Your task to perform on an android device: Export the reminder to the Drive .
Image 0: 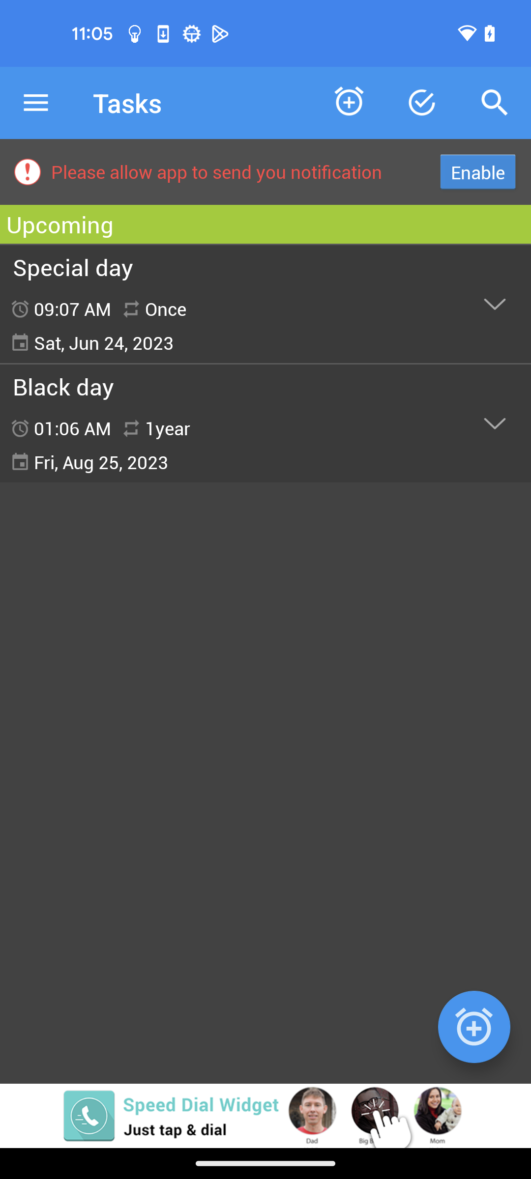
Go to the three bar menu button at the top right corner
Step 0: click (36, 103)
Image 1: 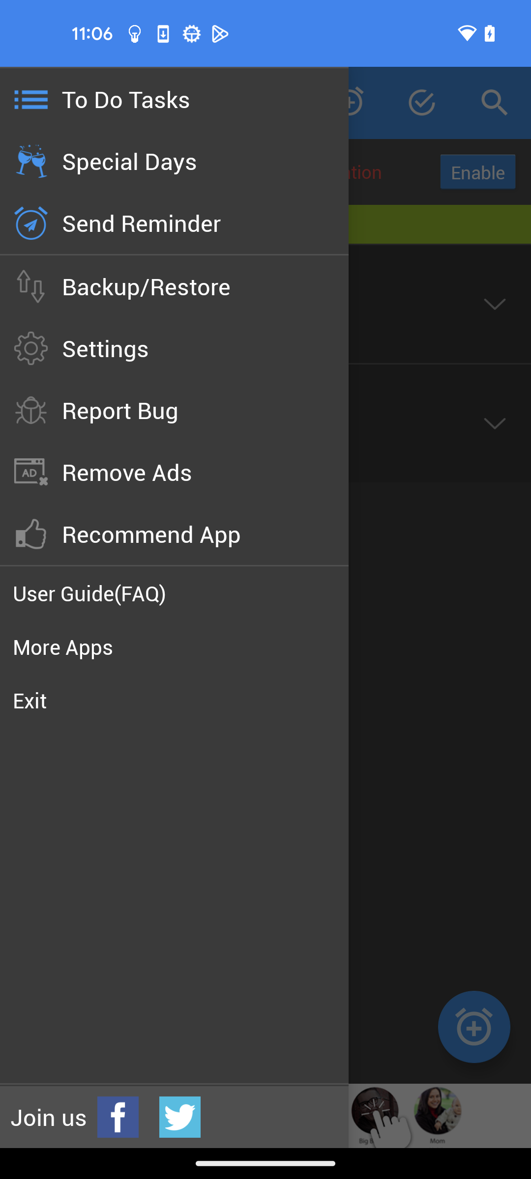
Click on the Backup/Restore option
Step 1: click (174, 286)
Image 2: 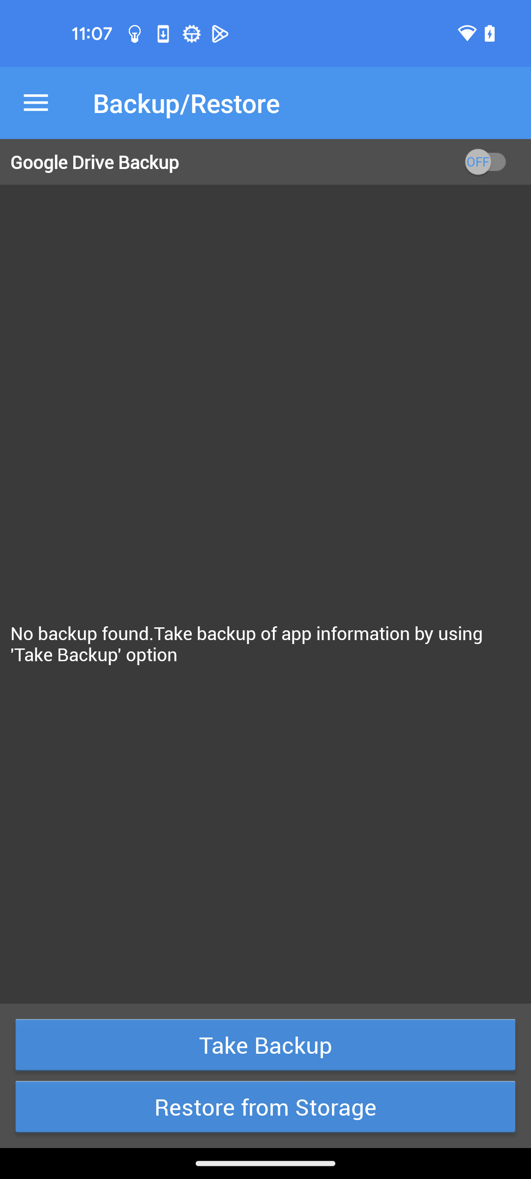
Turn on the Google Drive Backup option
Step 2: click (265, 162)
Image 3: 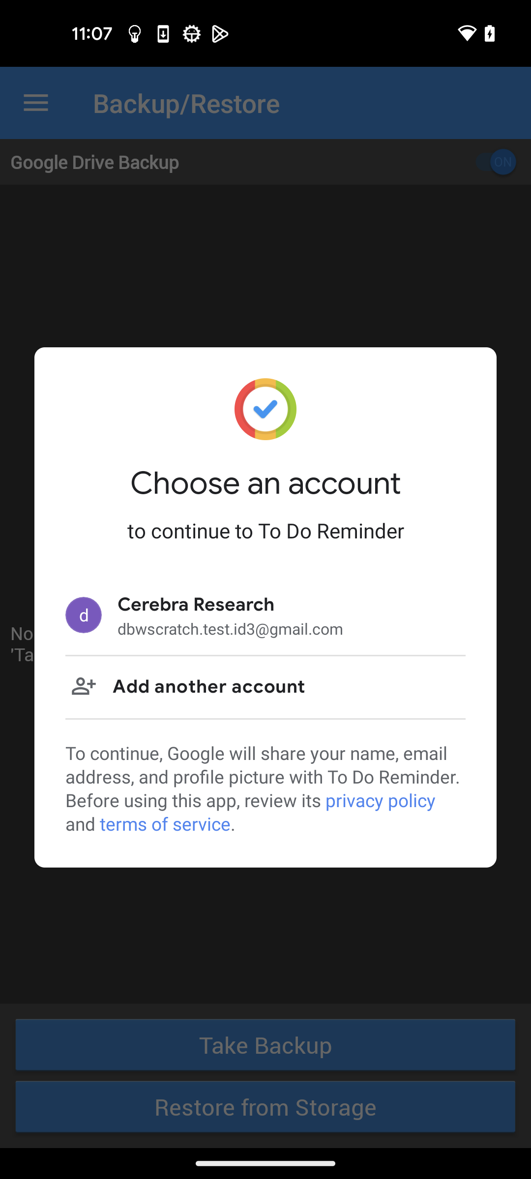
Select the default mail address
Step 3: click (291, 615)
Image 4: 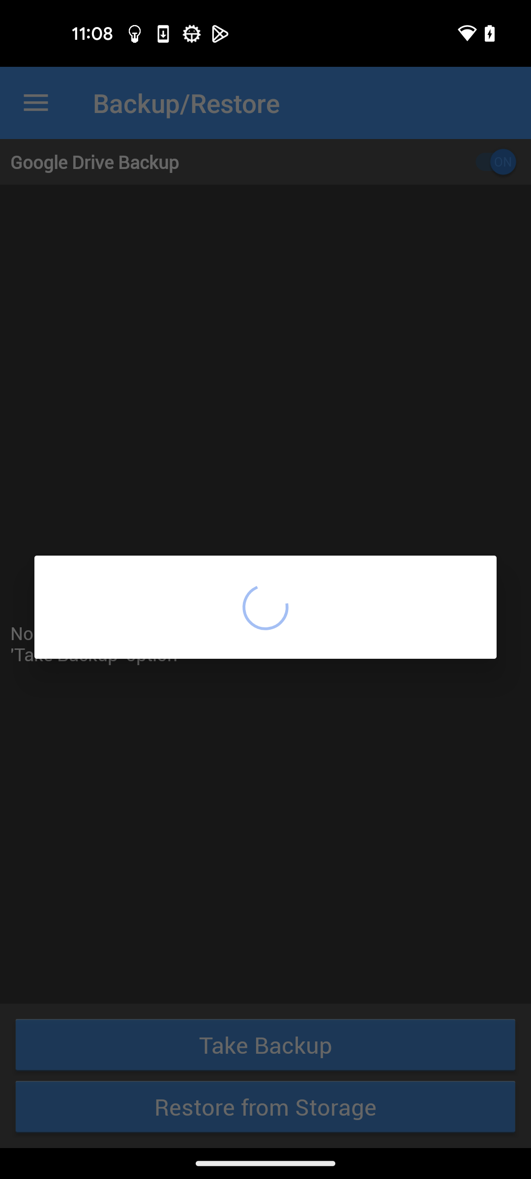
Select the default mail address
Step 4: wait
Image 5: 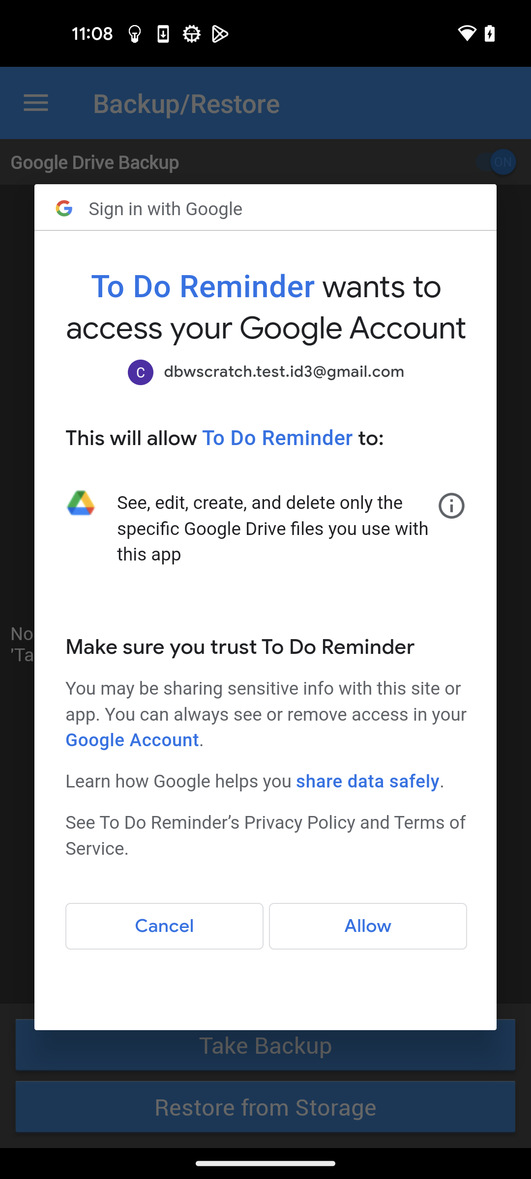
Allow the access request
Step 5: click (339, 936)
Image 6: 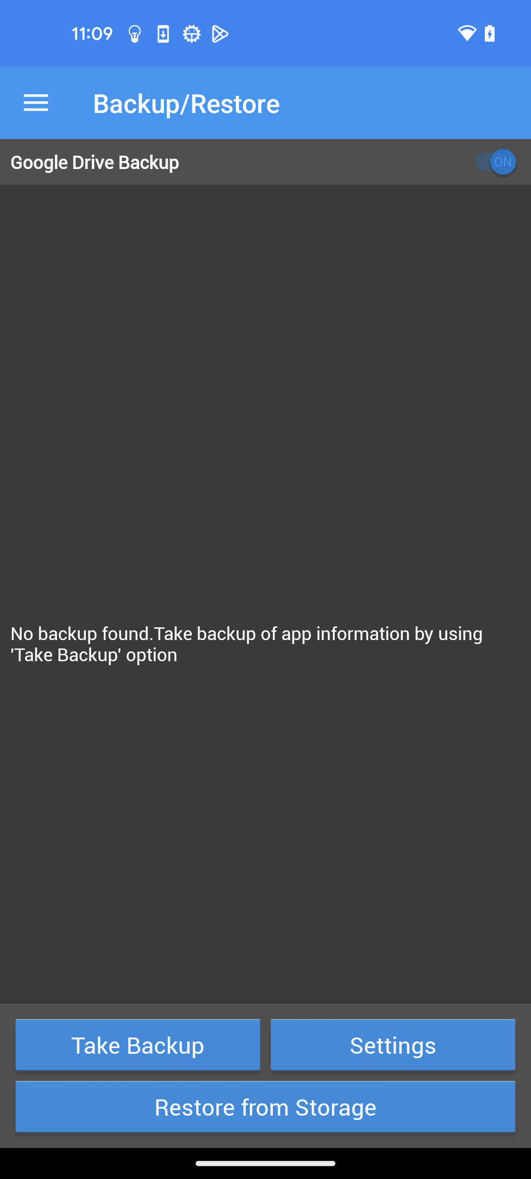
Click on the Take Backup button at the bottom left 
Step 6: click (138, 1045)
Image 7: 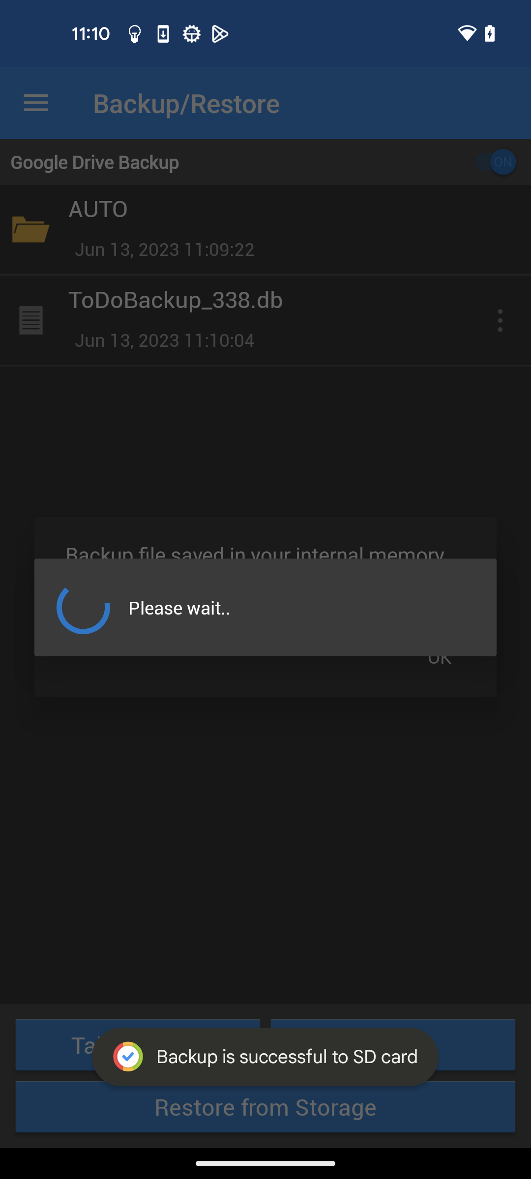
Click on the Take Backup button at the bottom left 
Step 7: wait
Image 8: 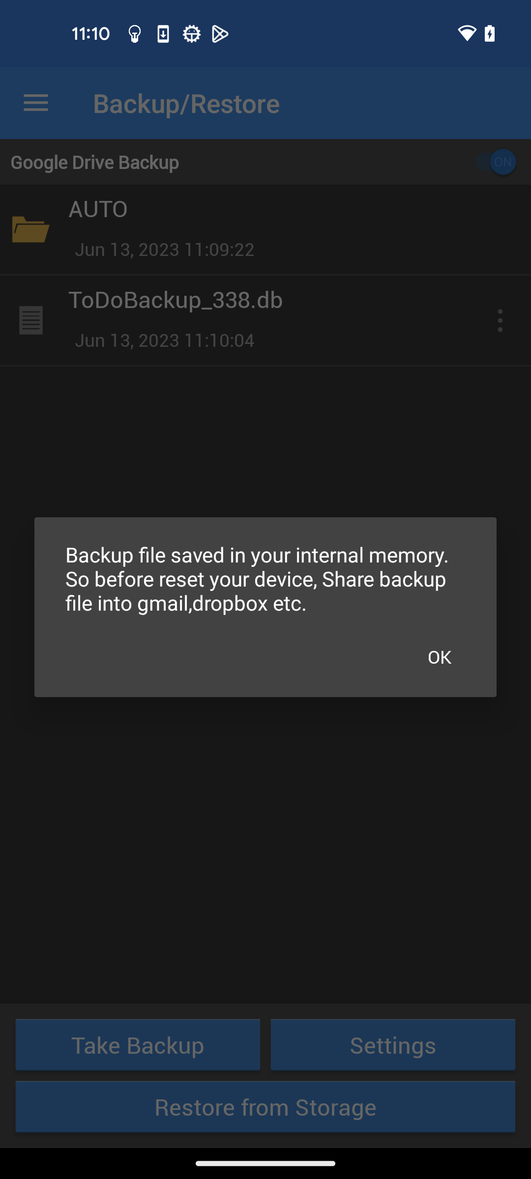
Click on OK button in the pop up
Step 8: click (439, 656)